Your task to perform on an android device: I want to search the bus schedule to Amsterdam for today.
Image 1: 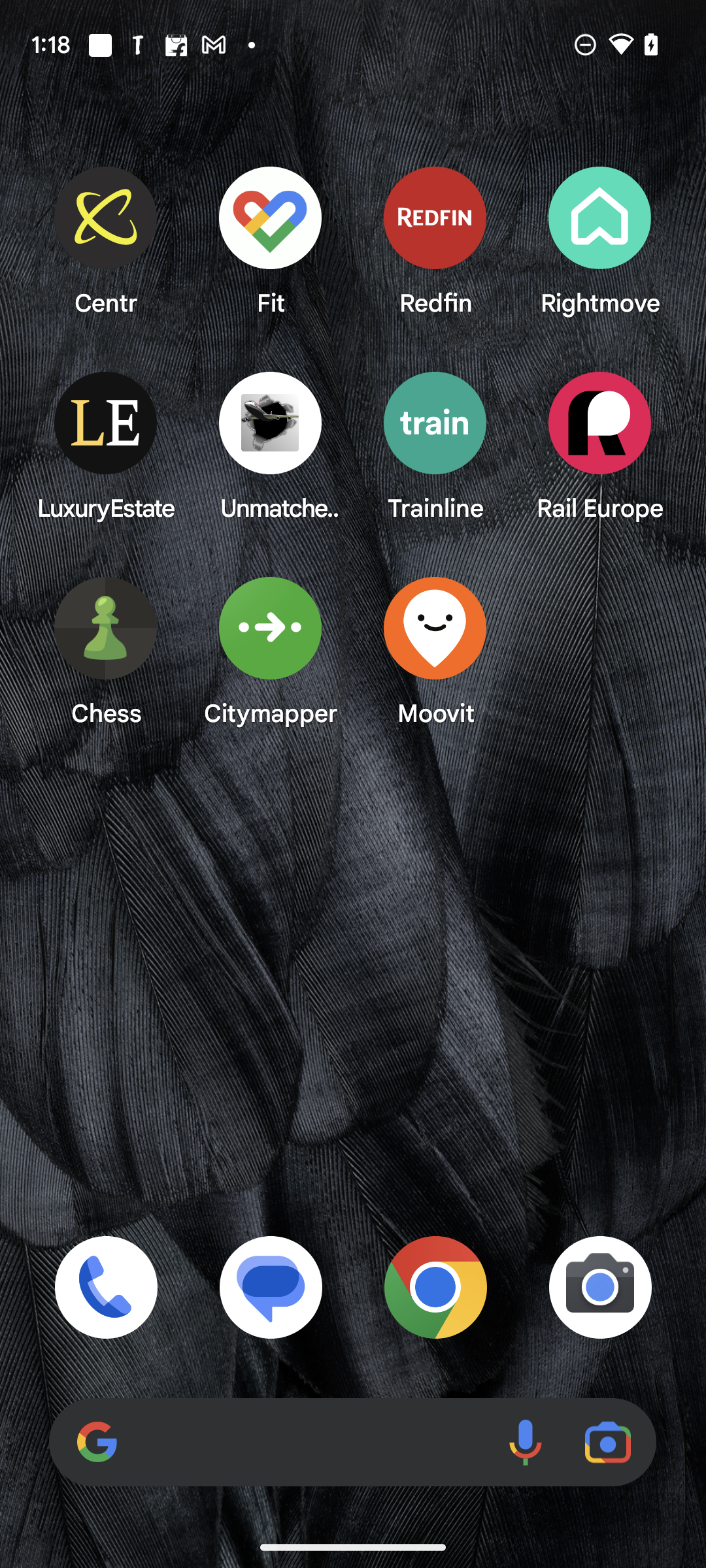
Open Moovit app.
Step 1: open app "Moovit"
Image 2: 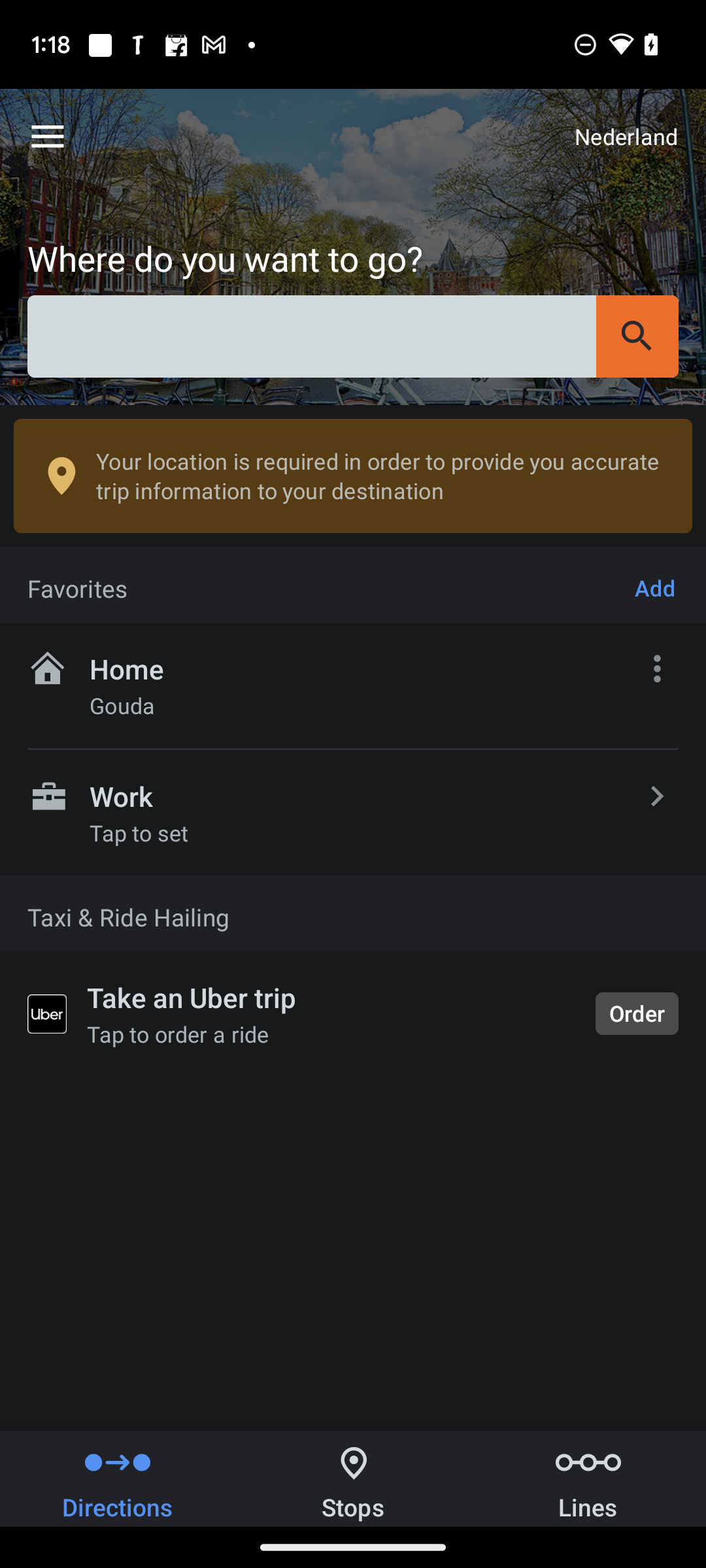
Click on the search text box icon.
Step 2: click (353, 336)
Image 3: 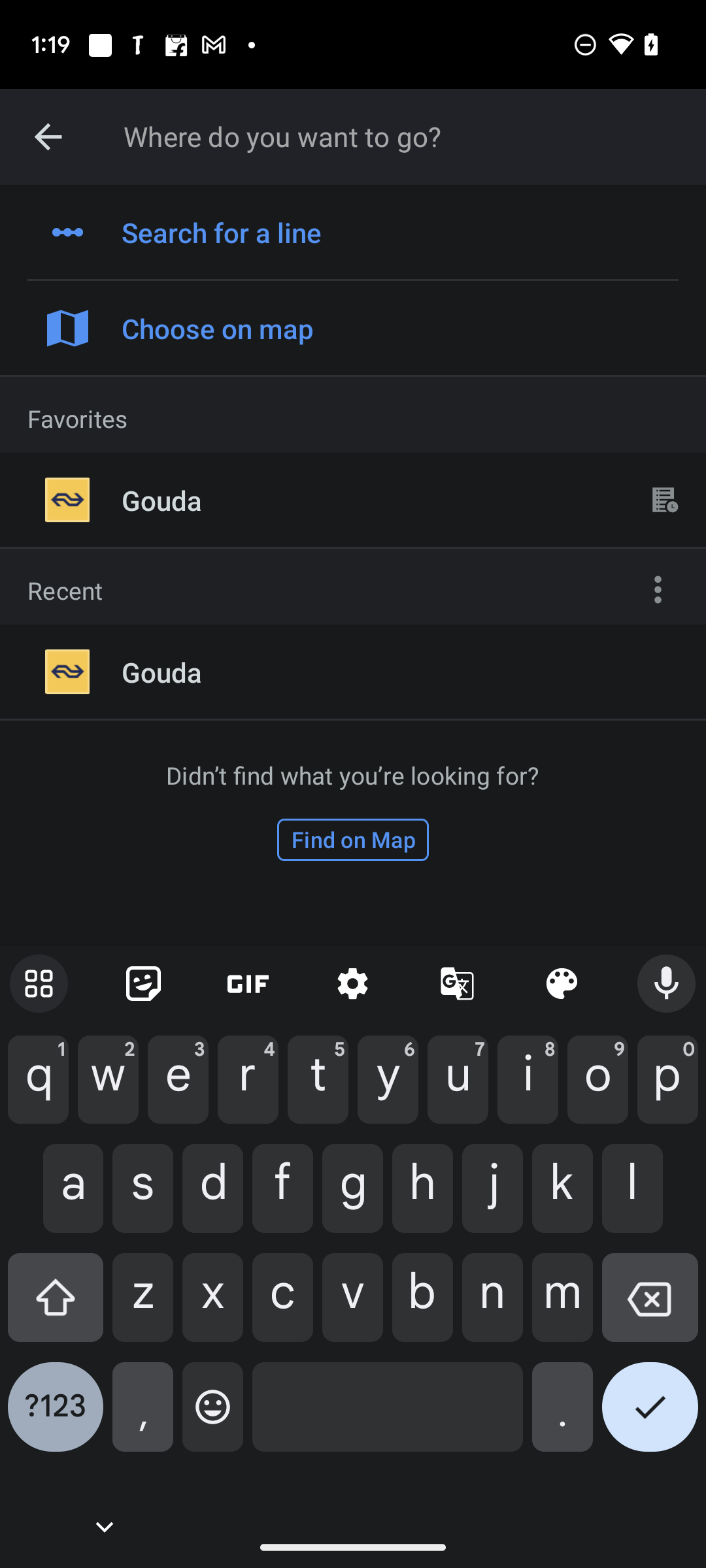
Enter Amsterdam in Destination text box.
Step 3: type "Amsterdam"
Image 4: 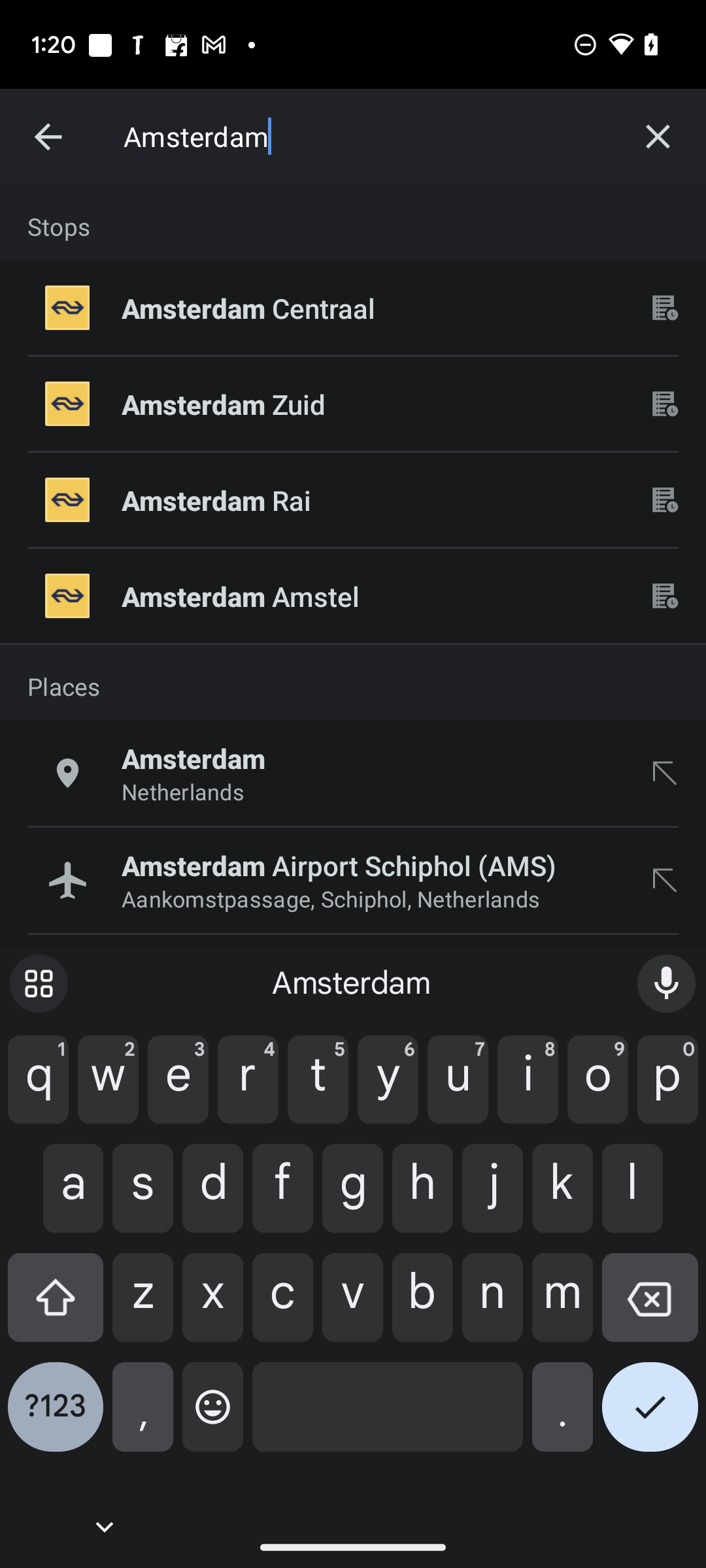
Click on Amsterdam Centraal.
Step 4: click (372, 308)
Image 5: 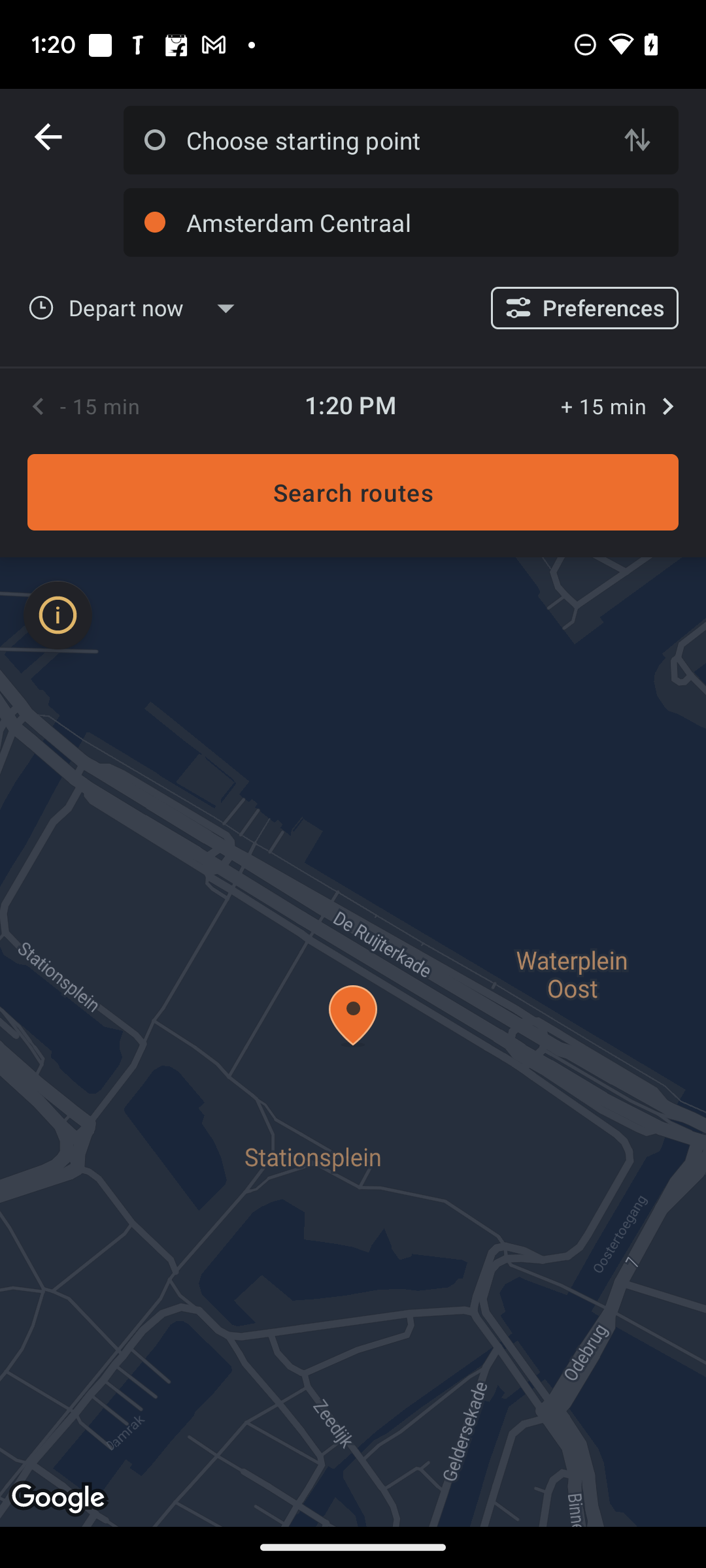
Click on choose starting point.
Step 5: click (391, 140)
Image 8: 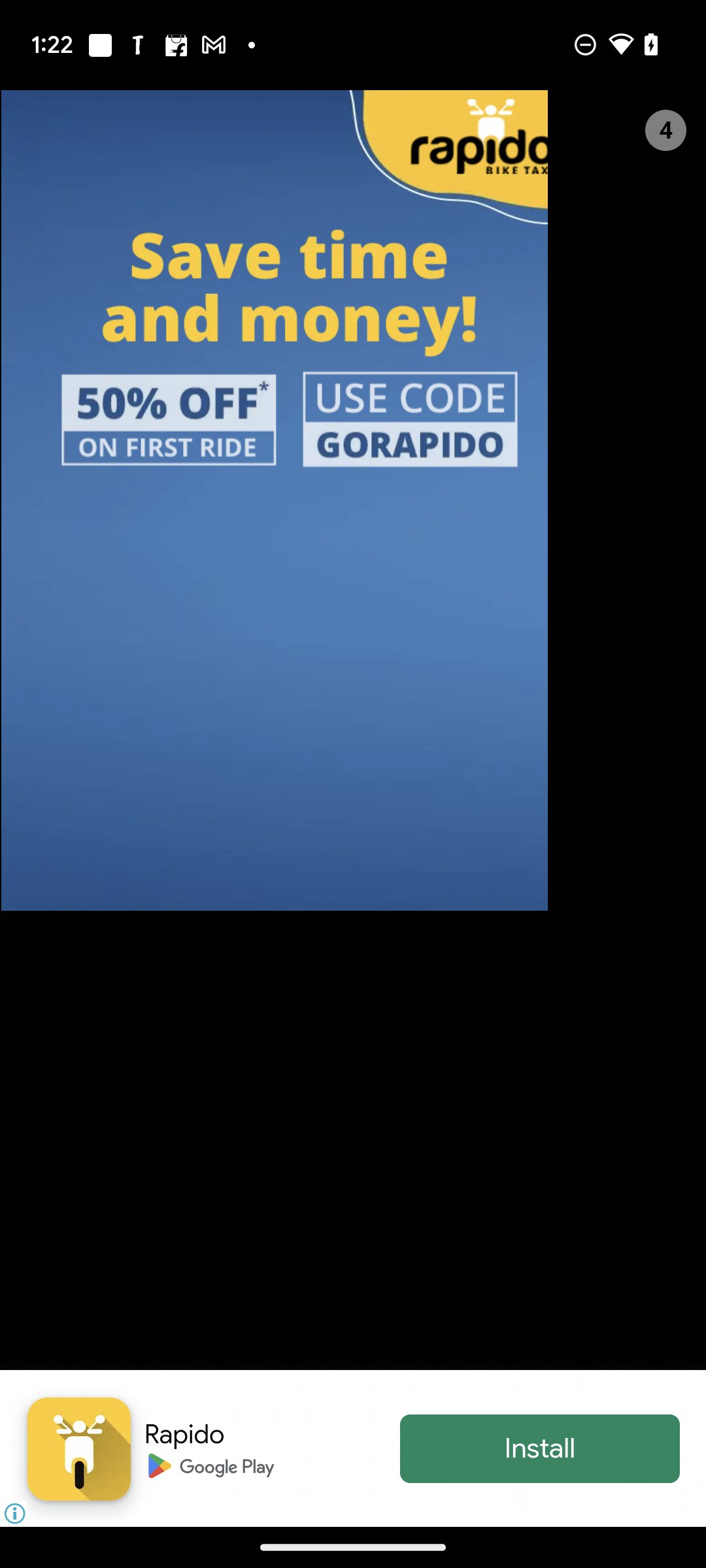
Click on Search routes button.
Step 8: wait
Image 9: 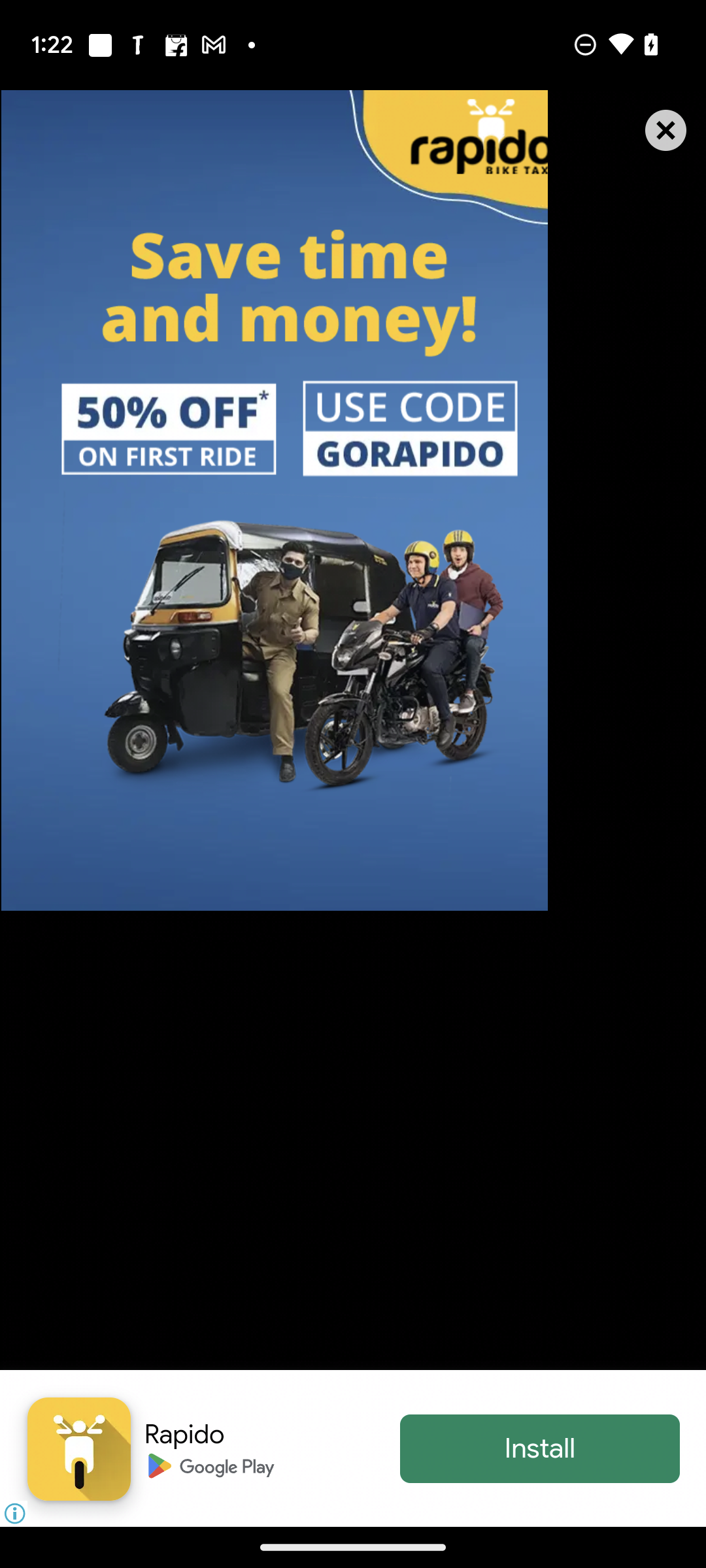
Click on X button on top right side of the screen.
Step 9: click (354, 730)